Your task to perform on an android device: Get the pdf file of A Voyage to the Moon by Cyrano de Bergera offline on the Drive app to read it when you don't have any internet access.
Image 0: 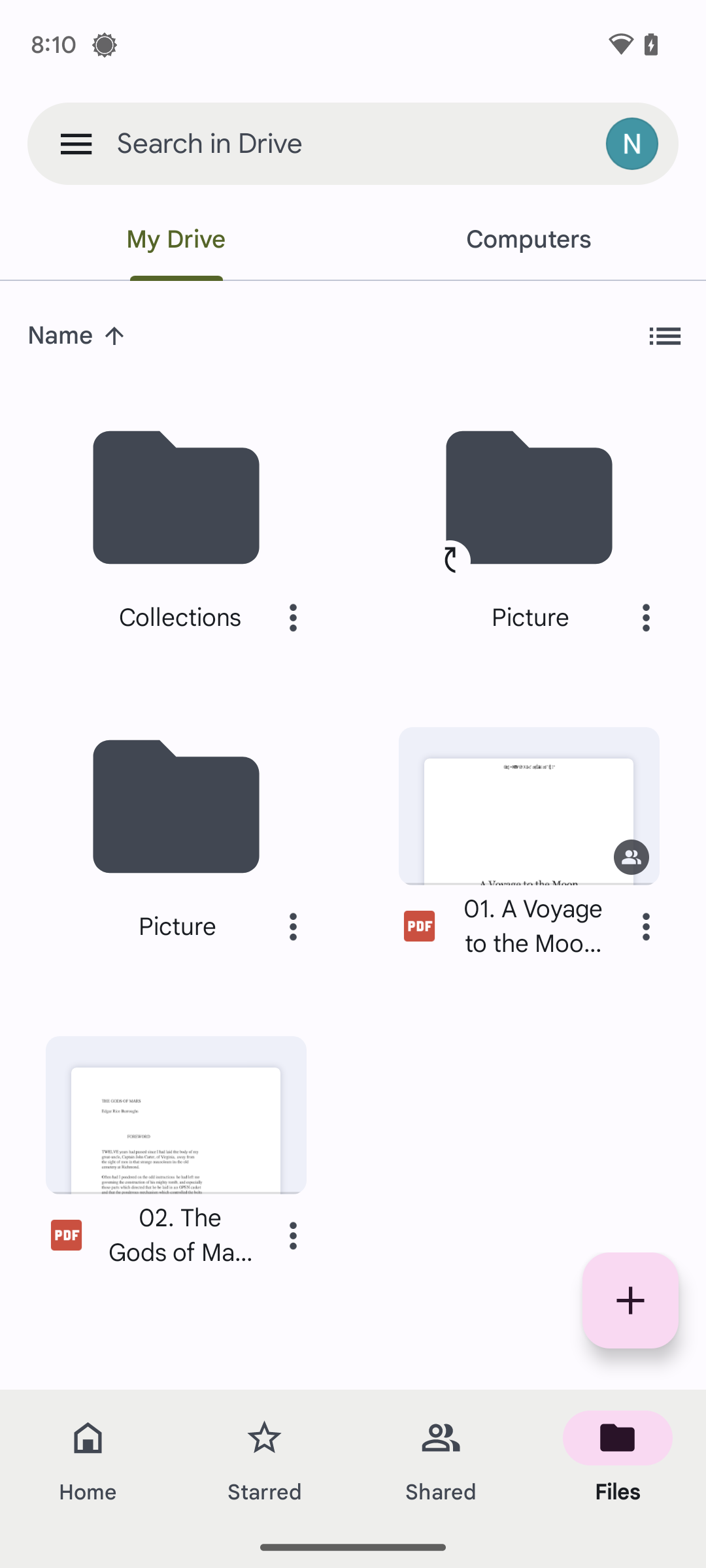
Click on the three-dot icon on the file named A Voyage to the Moon by Cyrano de Bergera.
Step 0: click (646, 926)
Image 1: 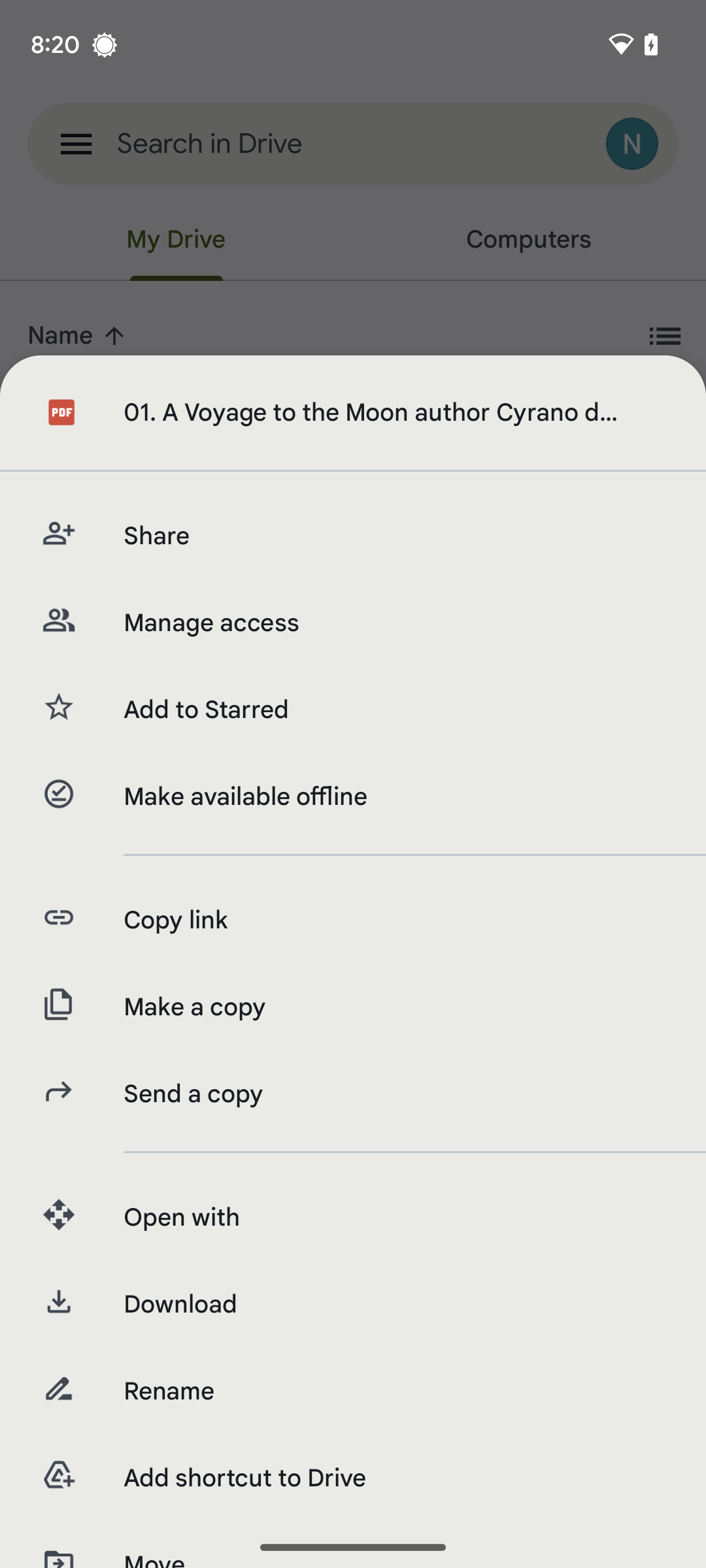
Click on Make available offline.
Step 1: click (394, 796)
Image 2: 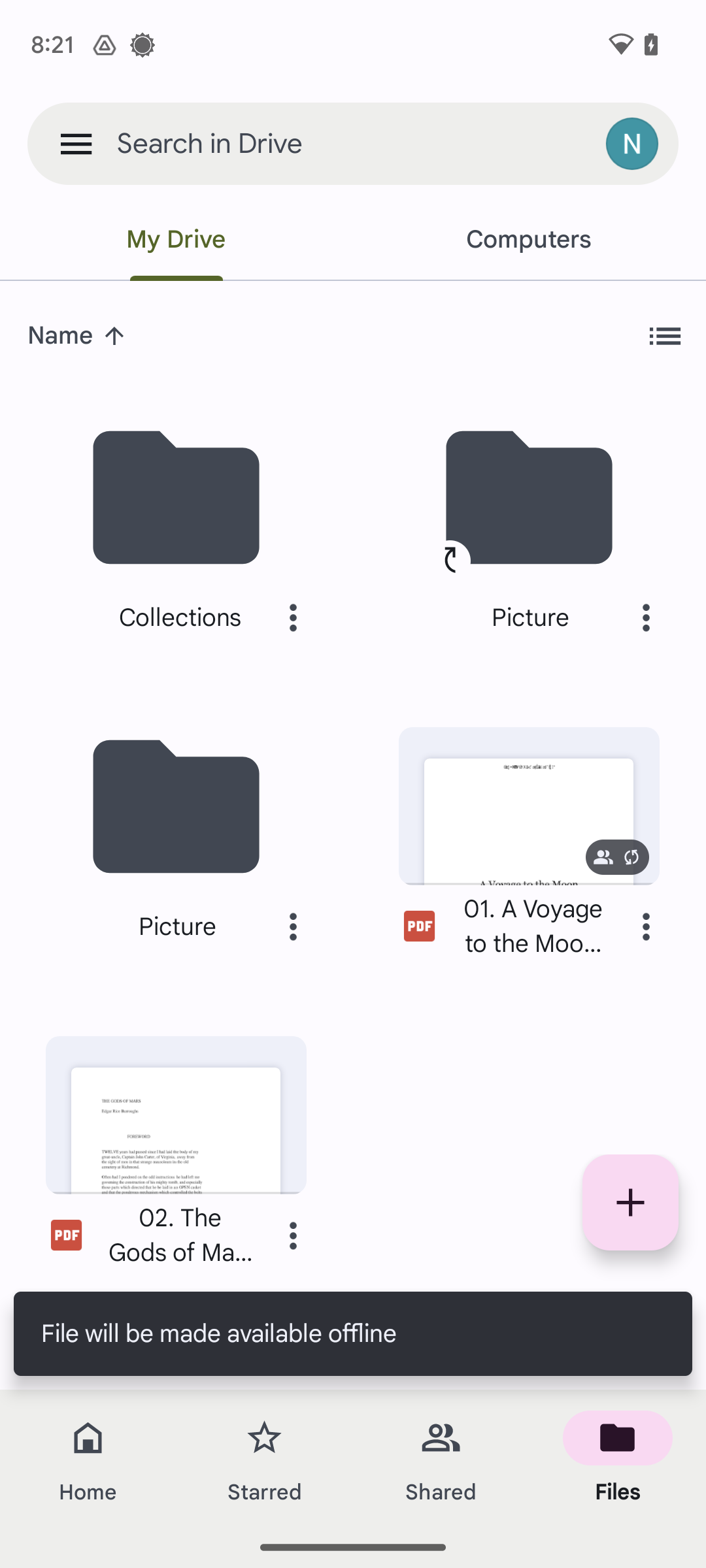
Click on Make available offline.
Step 2: wait